Your task to perform on an android device: Open Currency Converter app, convert 10 United States USD  to Brazilian Real BRL
Image 0: 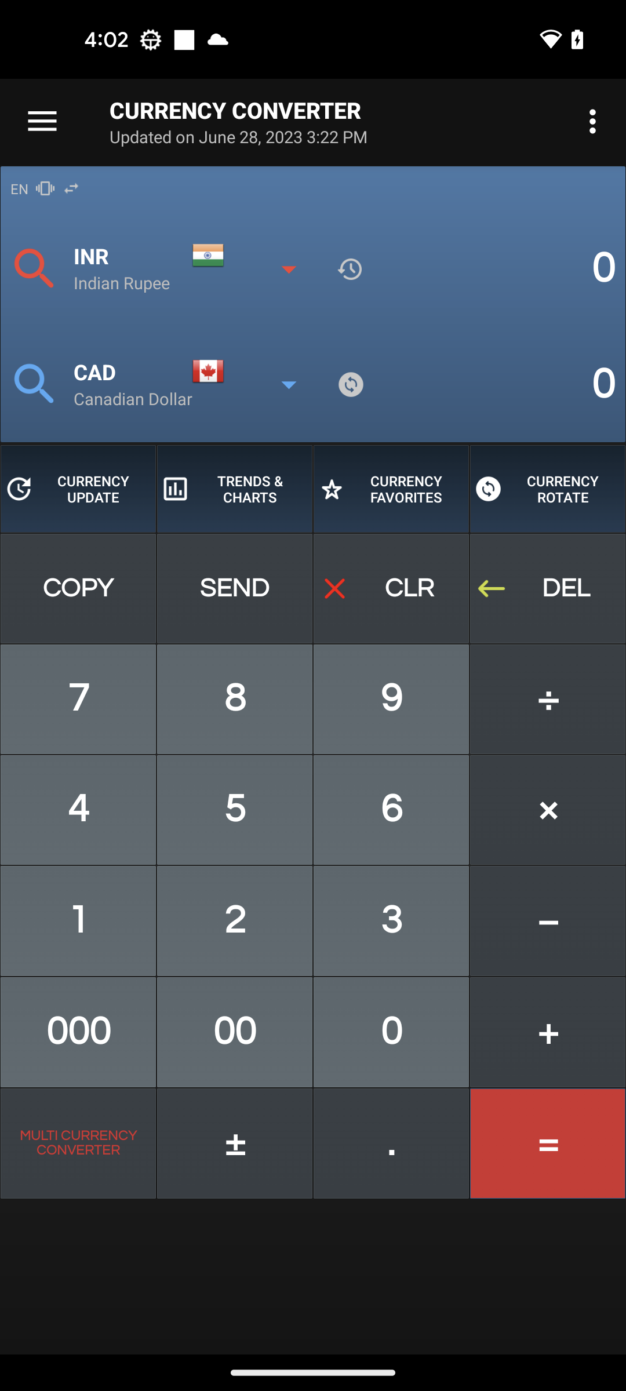
Open Currency Converter app
Step 0: open app "Currency Converter"
Image 1: 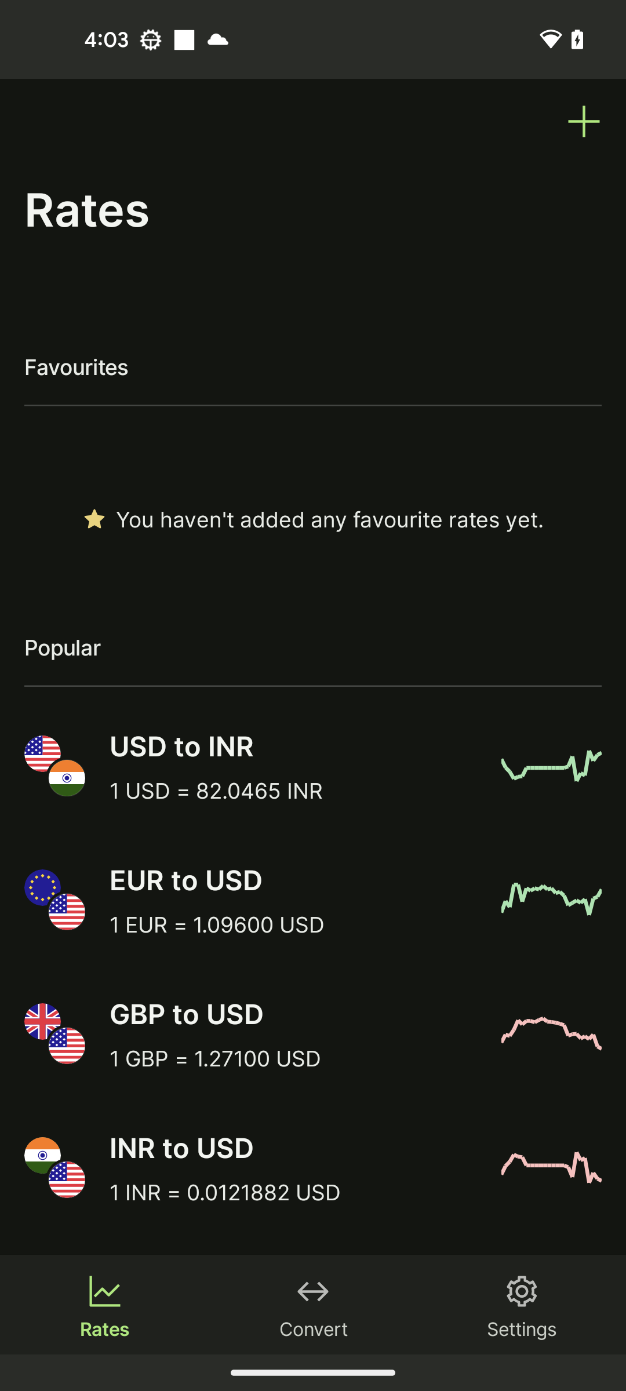
Click on the Plus icon at the top right of the screen
Step 1: click (584, 121)
Image 2: 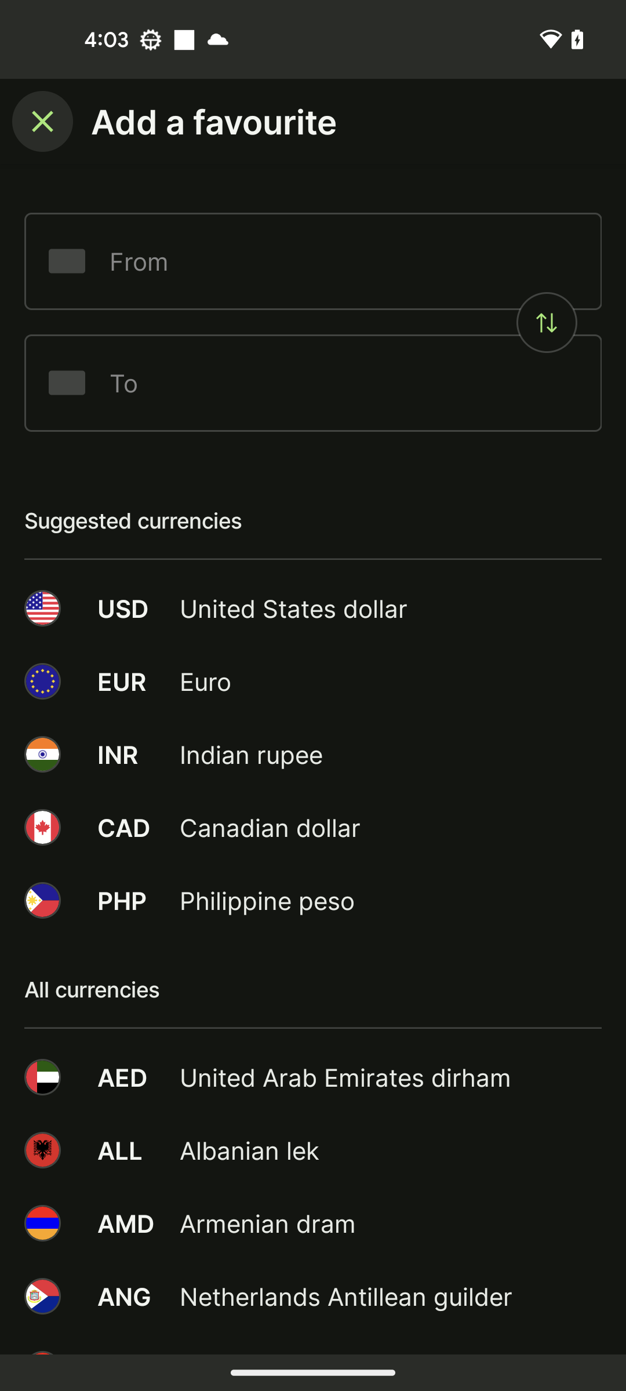
Click on the USD United States dollar from the Suggested currencies
Step 2: click (391, 609)
Image 3: 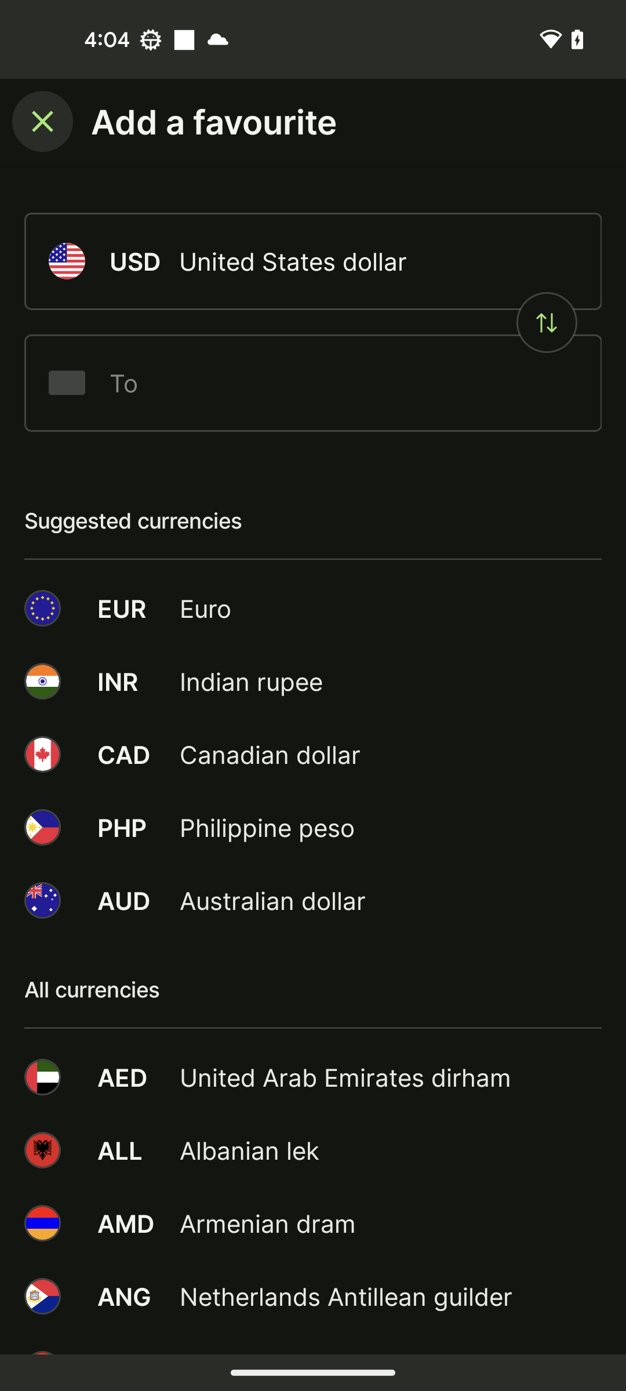
Click on the to search bar
Step 3: click (344, 383)
Image 5: 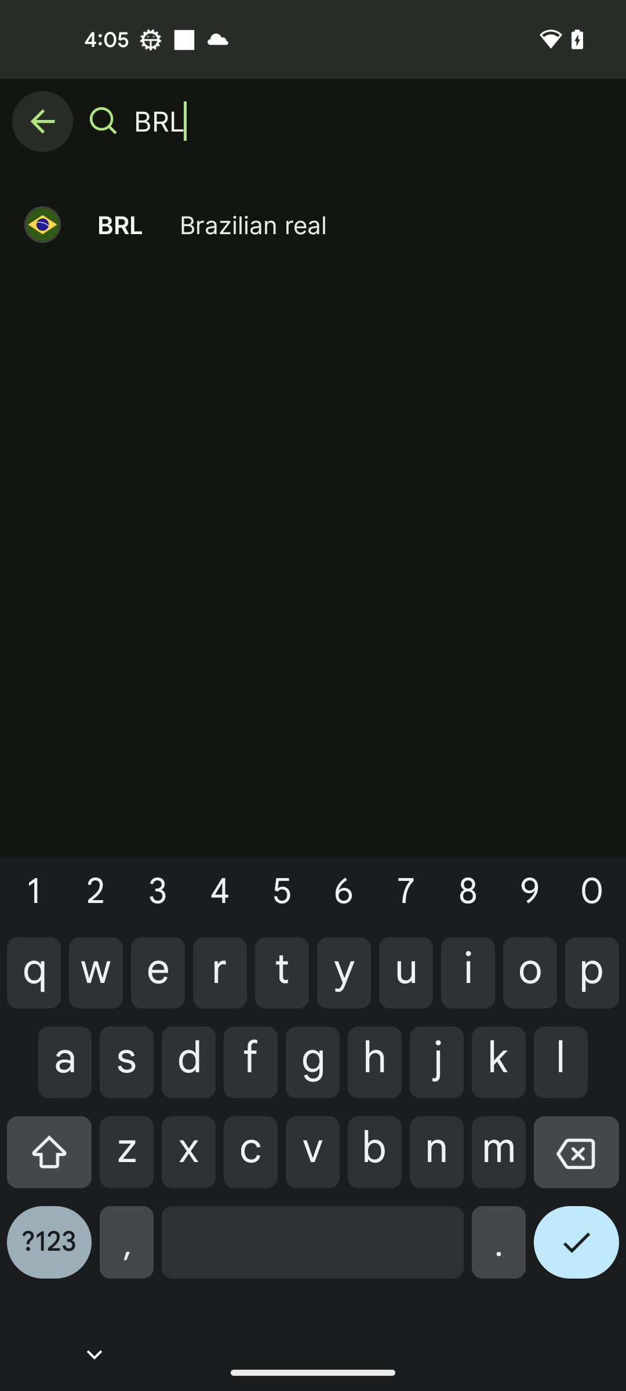
Click on the BRL Brazilian real from the search result
Step 5: click (391, 225)
Image 6: 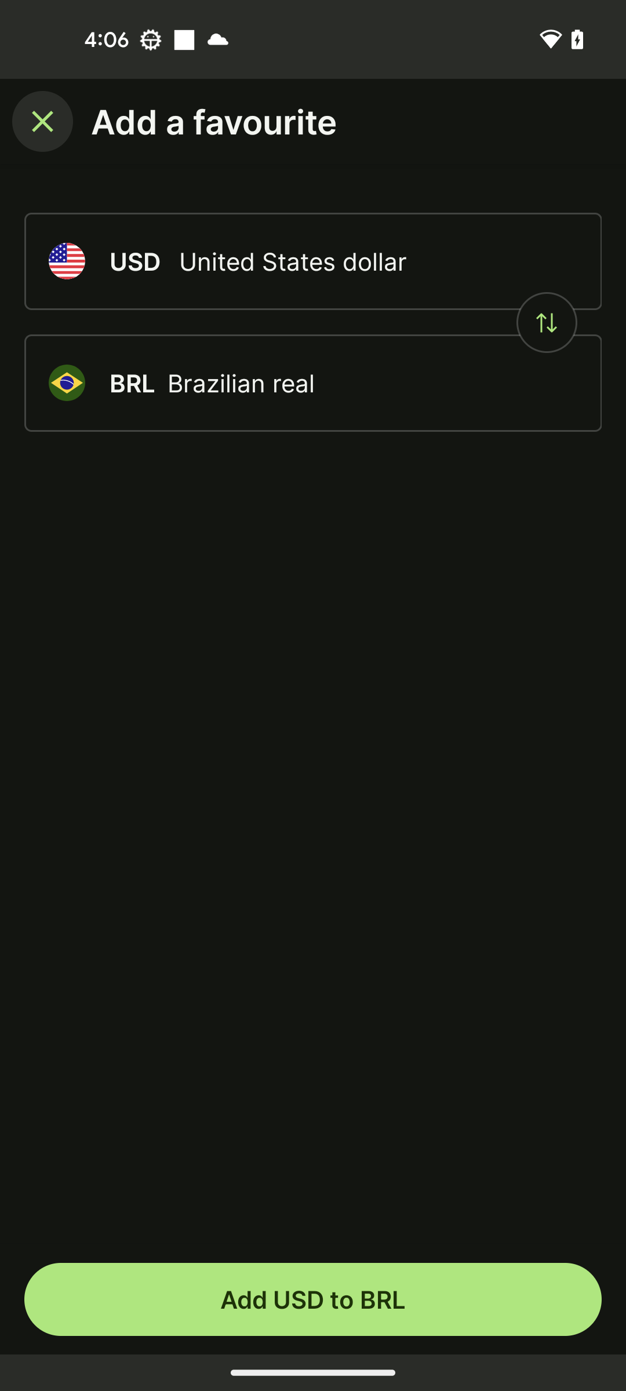
Click on the Add USD to BRL button at the bottom of the screen
Step 6: click (313, 1299)